Your task to perform on an android device: I want to search for the message I'm good, so search for the message I'm good in the Skype app.
Image 1: 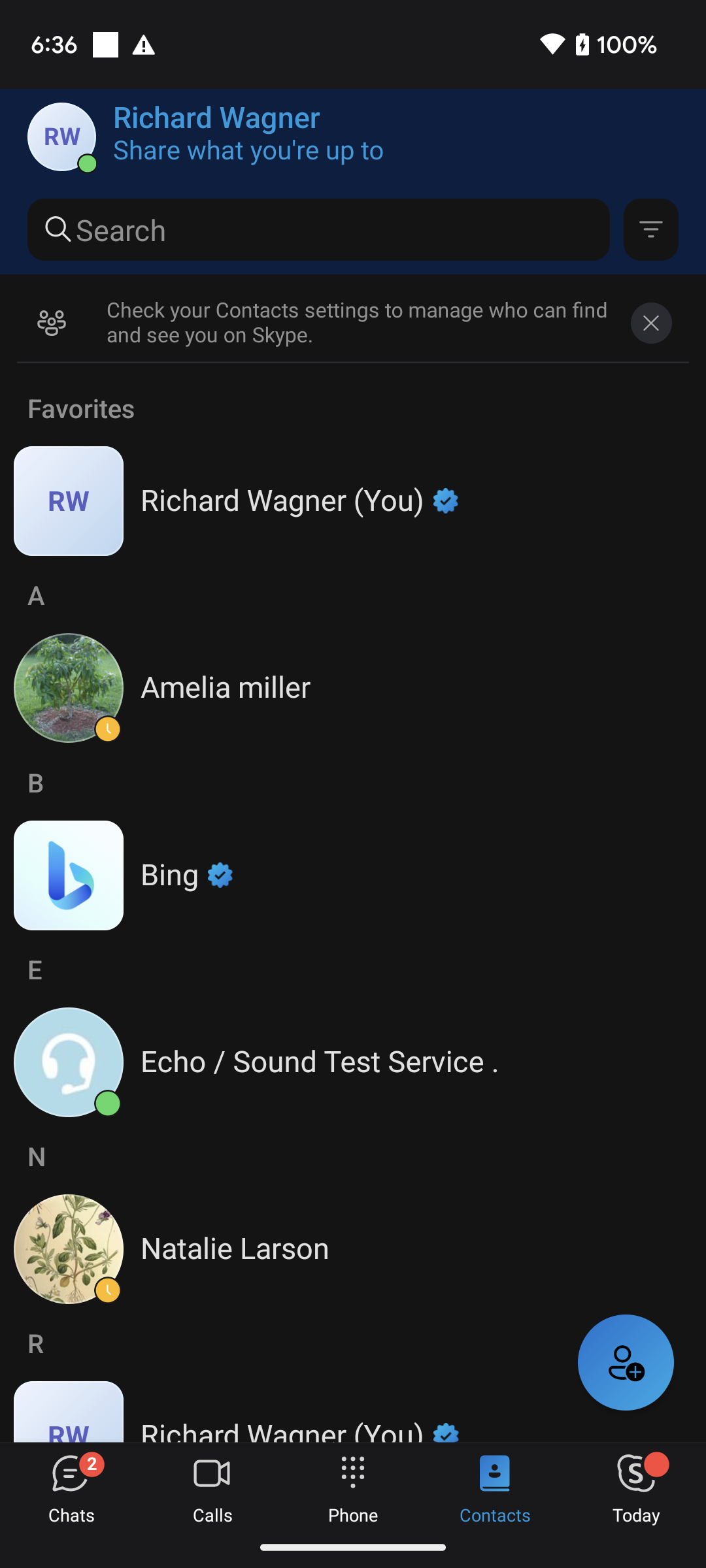
Click on the Chats search bar at the top of the screen to search for the message.
Step 1: click (121, 229)
Image 2: 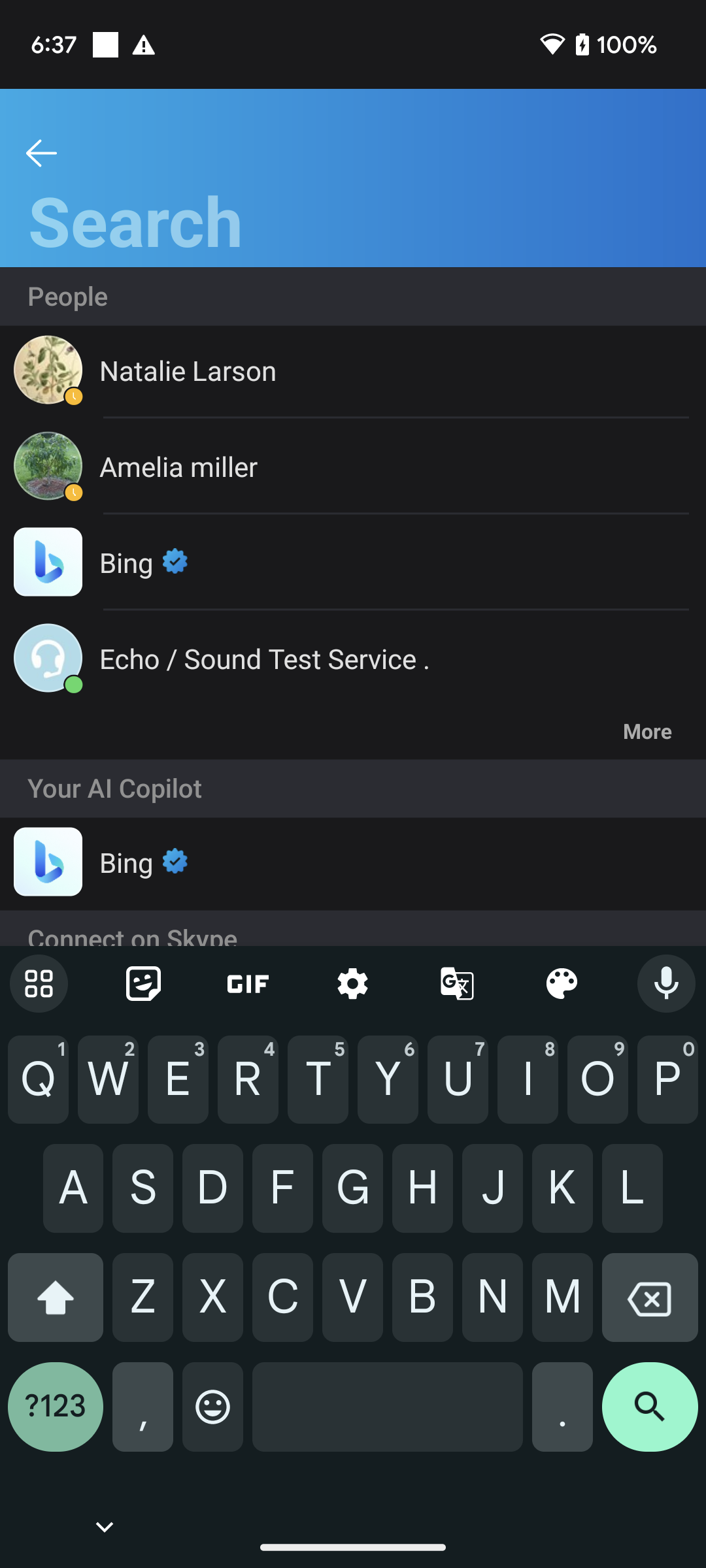
Type I'm good in the search section to search for this message.
Step 2: type "I'm good"
Image 3: 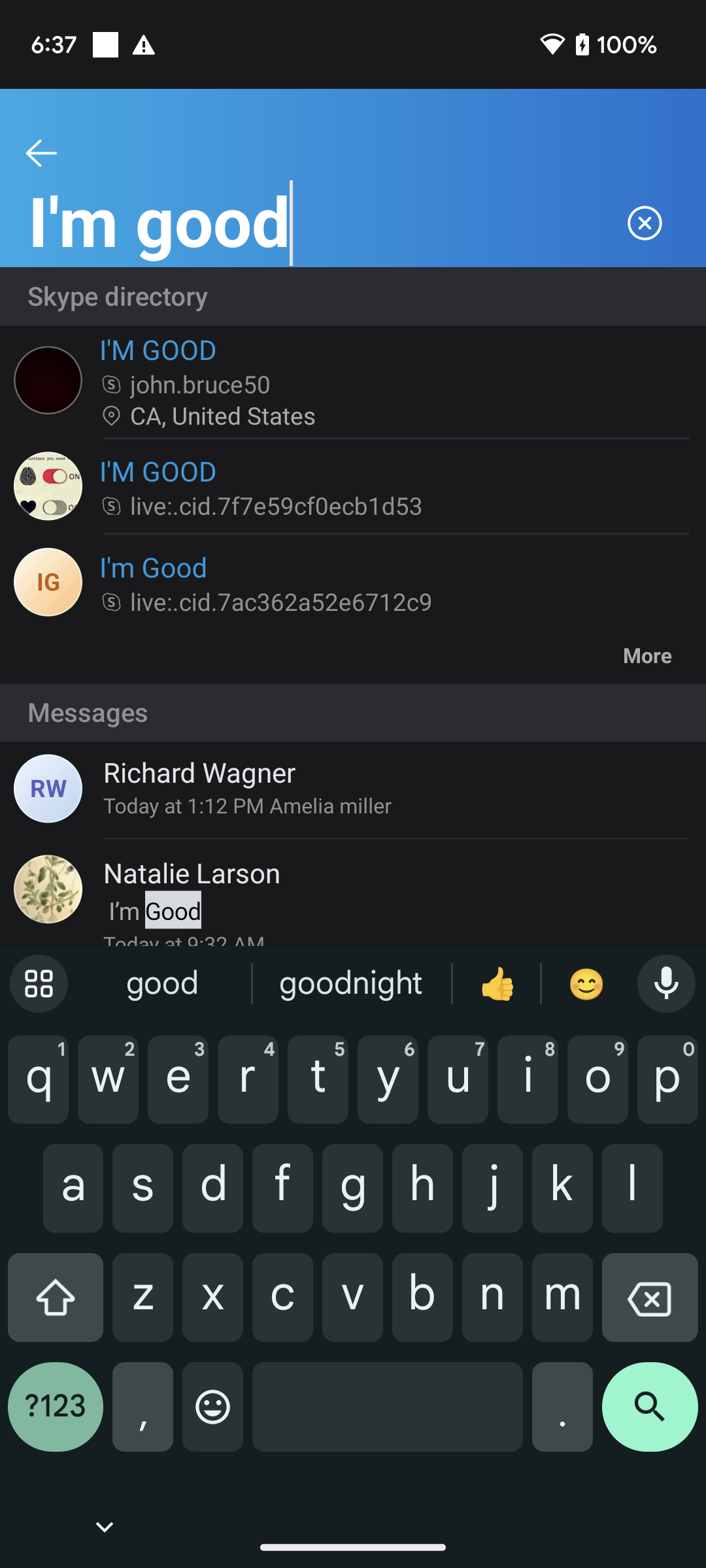
Go back to remove the keyboard.
Step 3: press back button